Your task to perform on an android device: Look for spanner sets with the RS PRO brand by using the industry buying app.
Image 0: 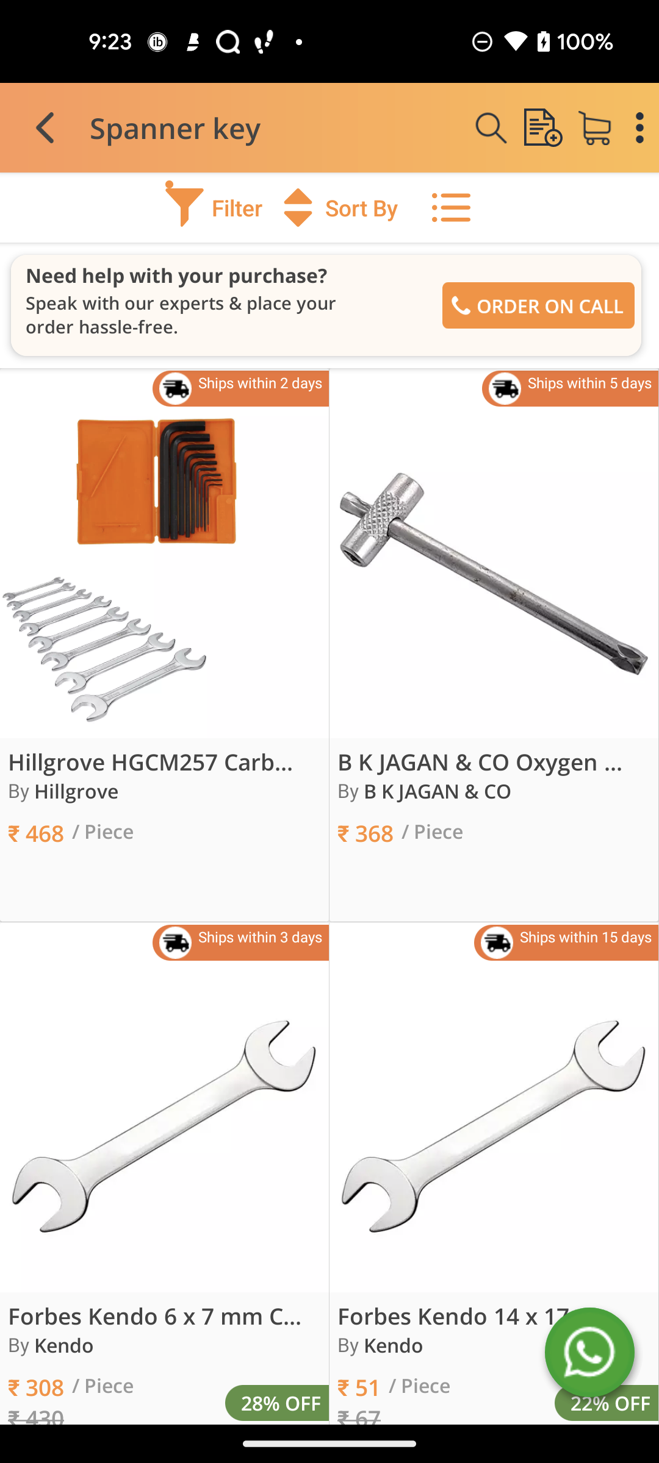
Click on filter option
Step 0: click (214, 207)
Image 1: 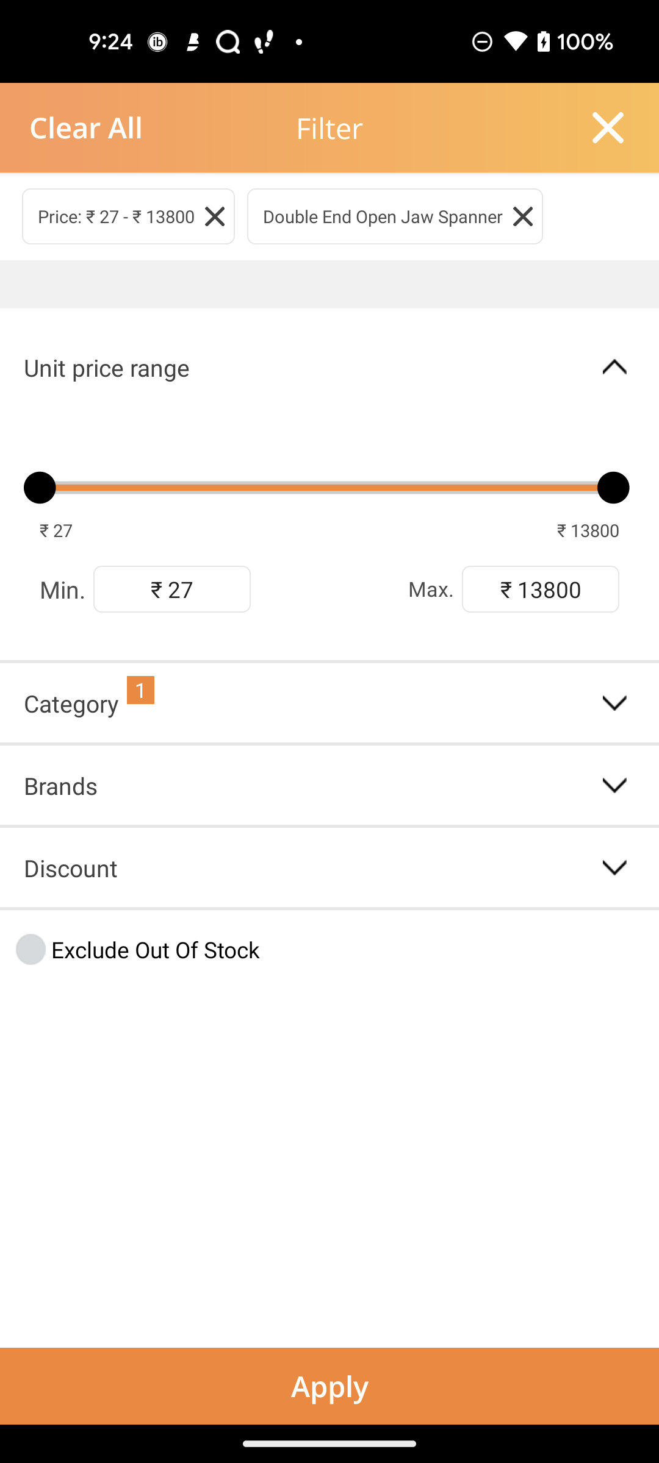
Click on the brands option lo see RS PRO 
Step 1: click (391, 776)
Image 2: 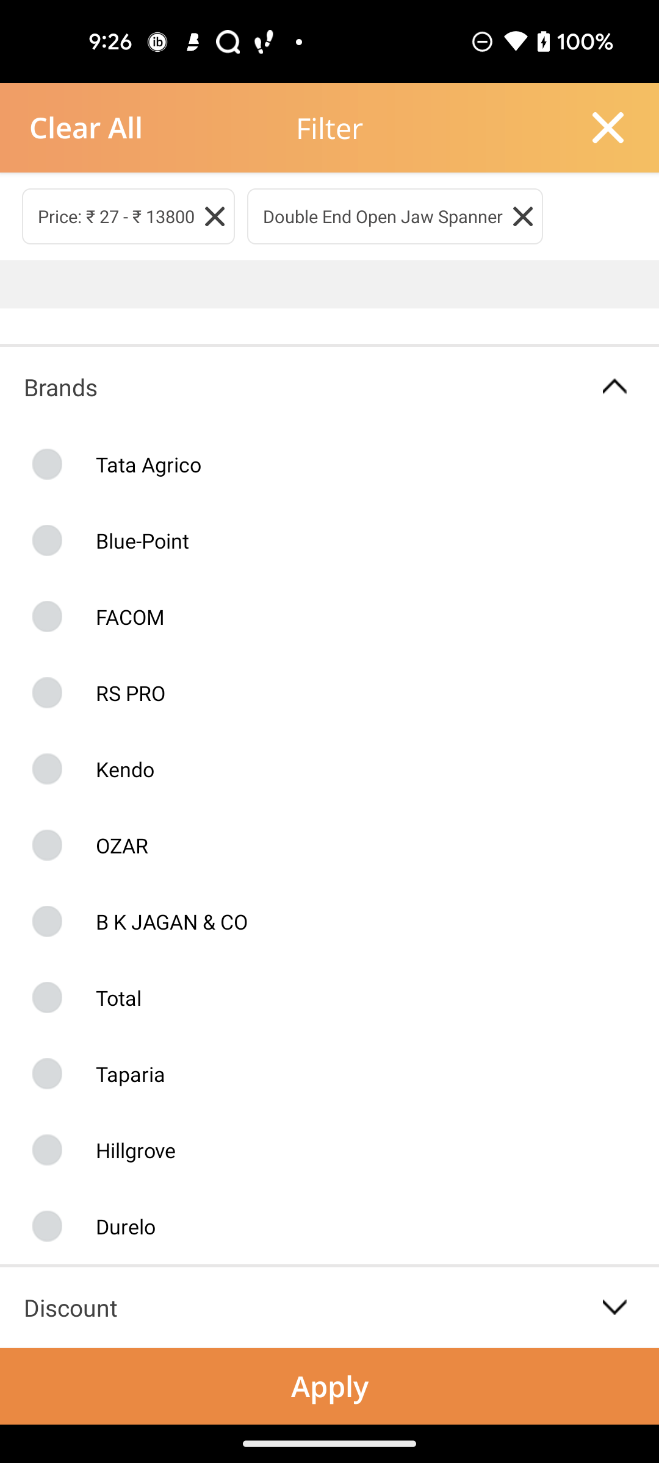
Select the RS PRO
Step 2: click (99, 692)
Image 3: 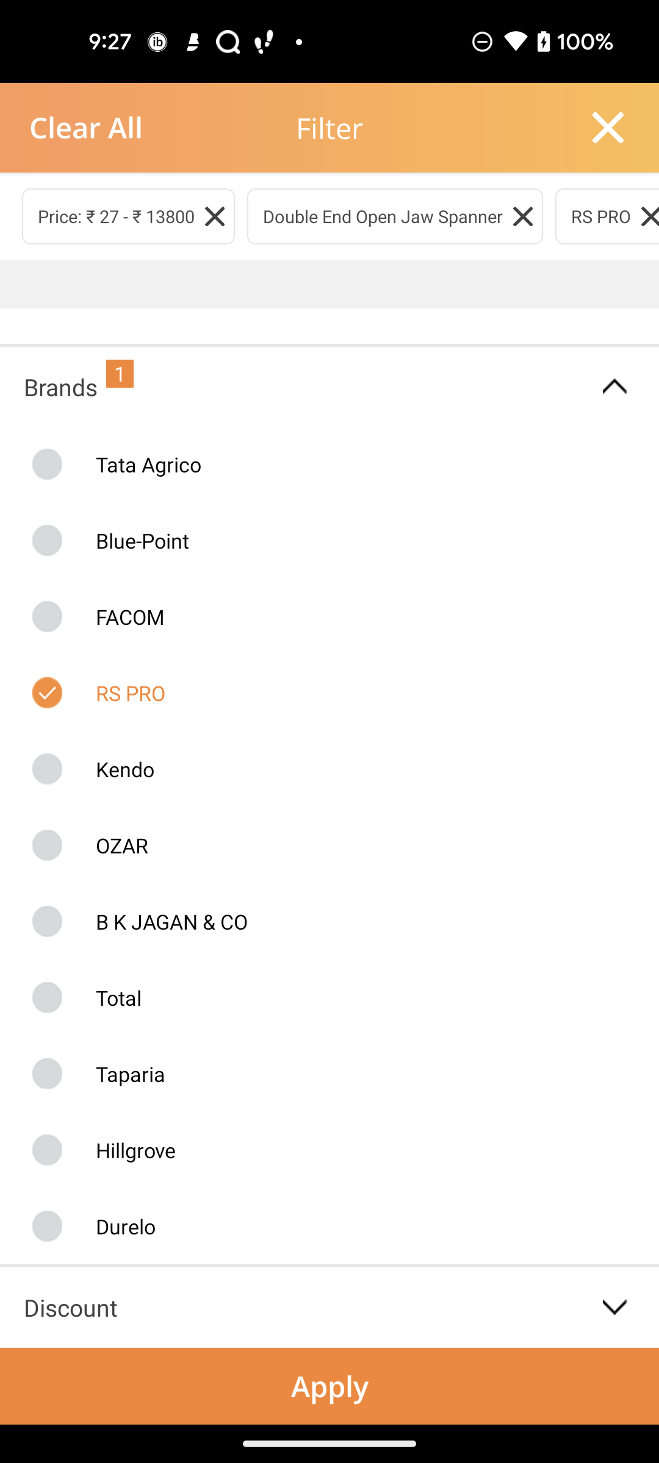
Click on the apply 
Step 3: click (329, 1386)